Your task to perform on an android device: Compare the prices of Newfeel women urban walking shoes soft 140.2 Taupe pink and Newfeel women urban walking shoes soft 140.2 Light pink
Image 0: 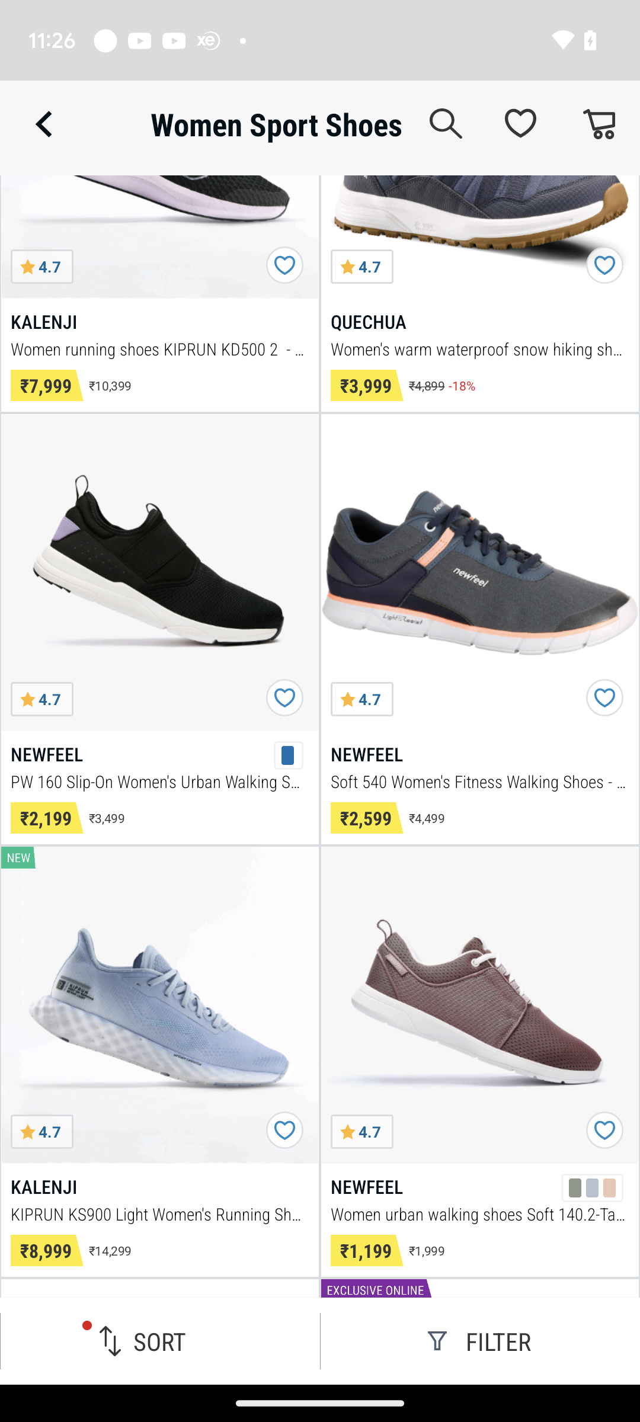
Click on the Newfeel women urban walking shoes soft 140.2 Taupe pink
Step 0: click (480, 1005)
Image 1: 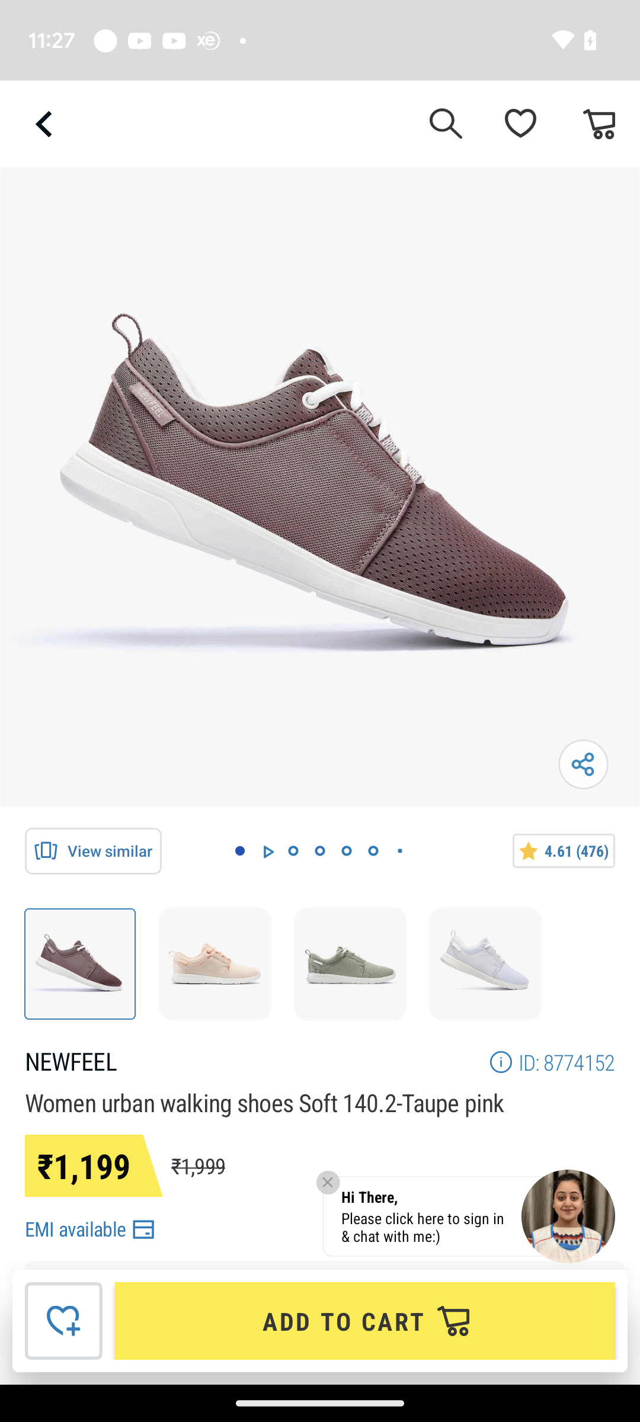
Click on the Newfeel women urban walking shoes soft 140.2 Light pink
Step 1: click (215, 963)